Your task to perform on an android device: In the Any.do app, show all the reminders.
Image 0: 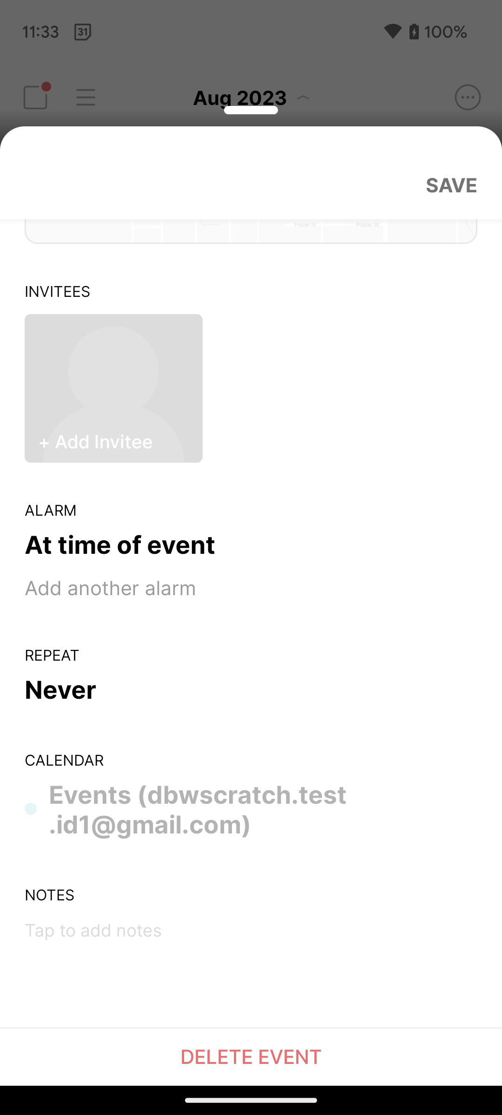
Scroll down on the screen.
Step 0: scroll up